Your task to perform on an android device: I want to change the measurement unit in this app, so change the preferred measurements from us to metric in the Yummly app. 
Image 0: 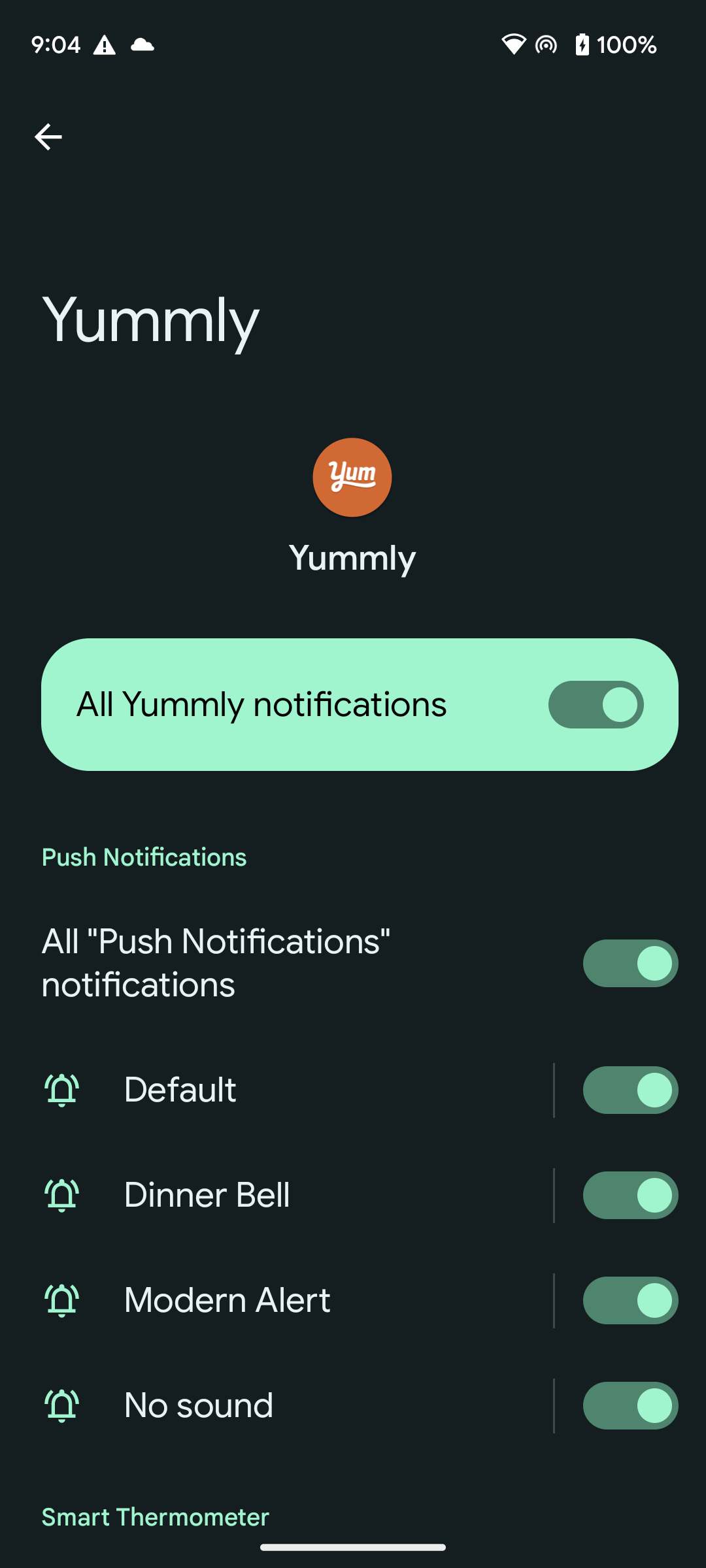
Go back to the previous page
Step 0: press back button
Image 1: 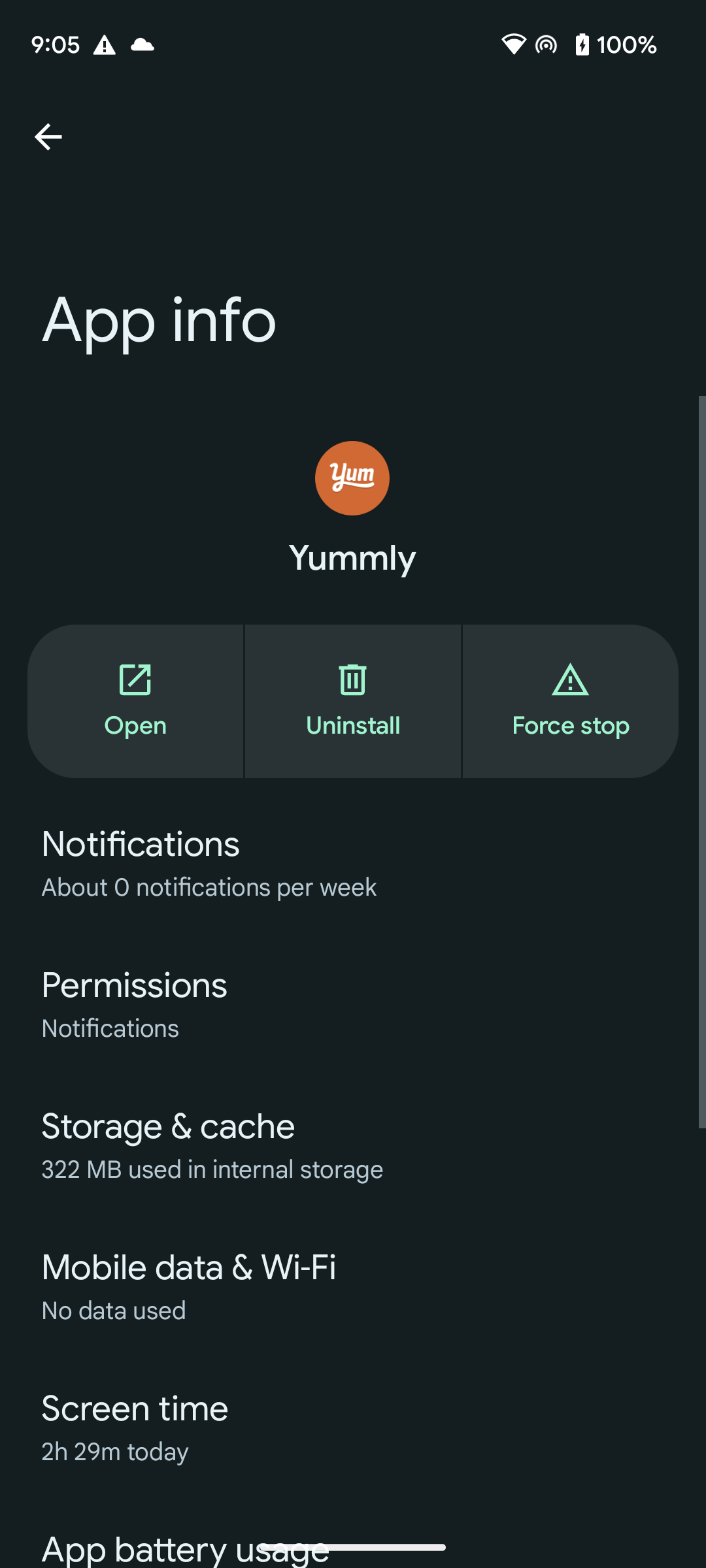
Go back to the previous page
Step 1: press back button
Image 2: 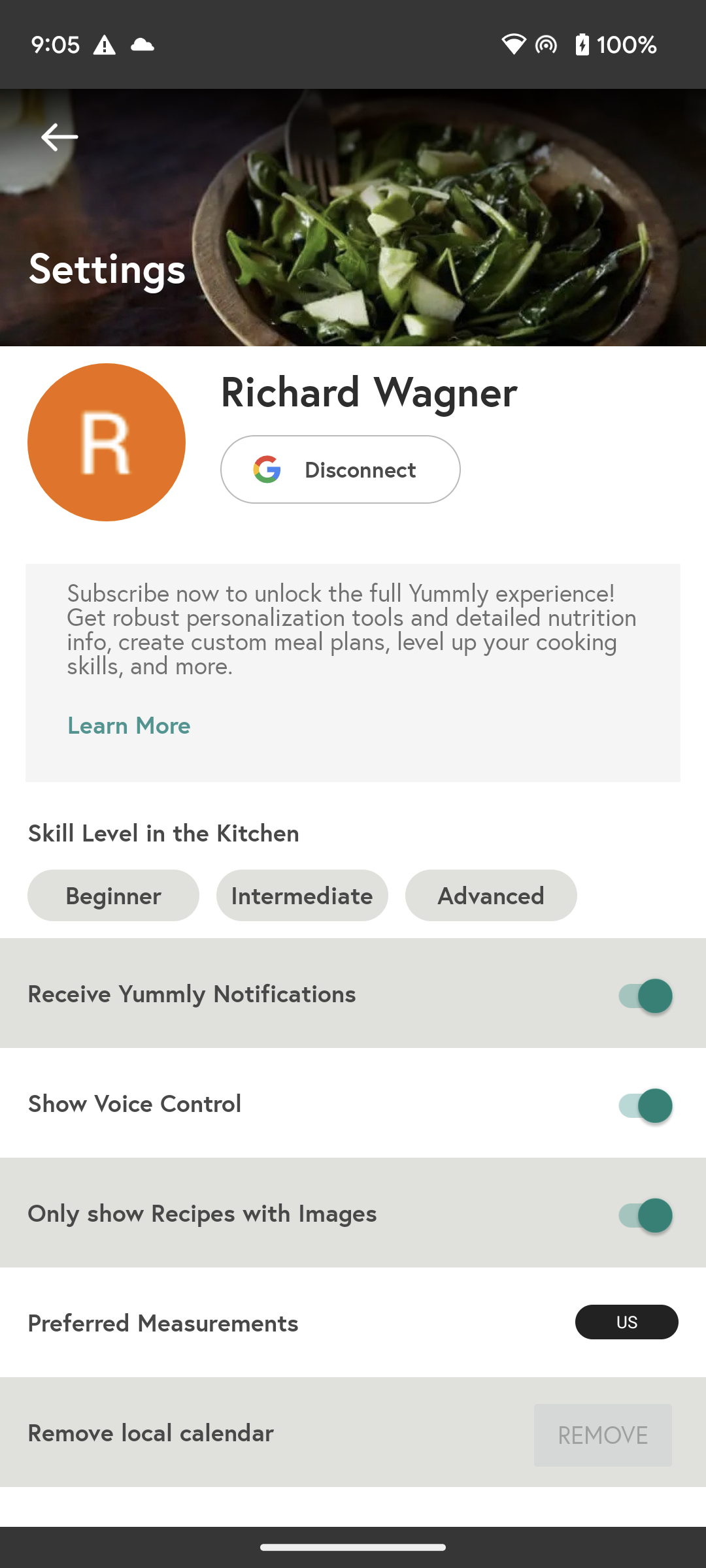
Click on the US button of Preferred Measurements to change the unit
Step 2: click (627, 1322)